Your task to perform on an android device: I want to view property details that I want to buy tomorrow, and it may be next Friday.
Image 0: 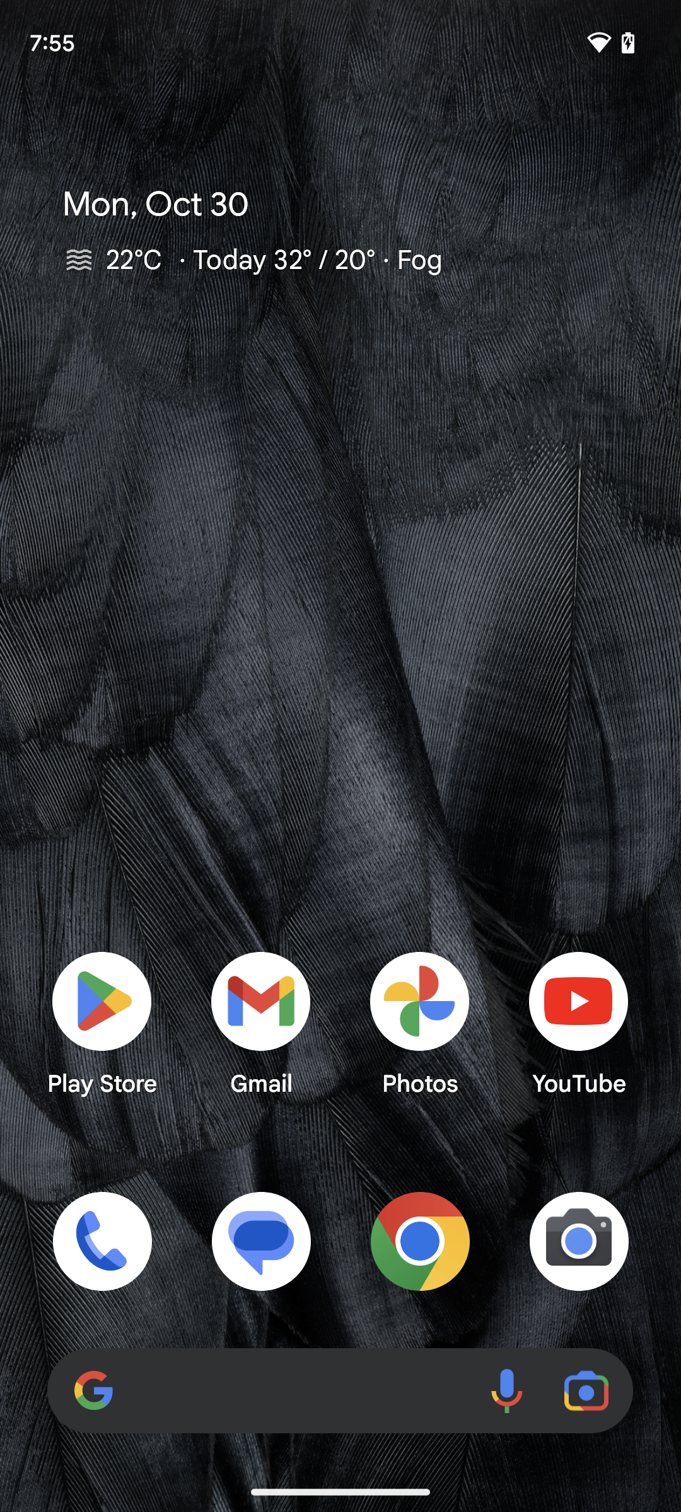
Open the Redfin app.
Step 0: open app "Redfin"
Image 1: 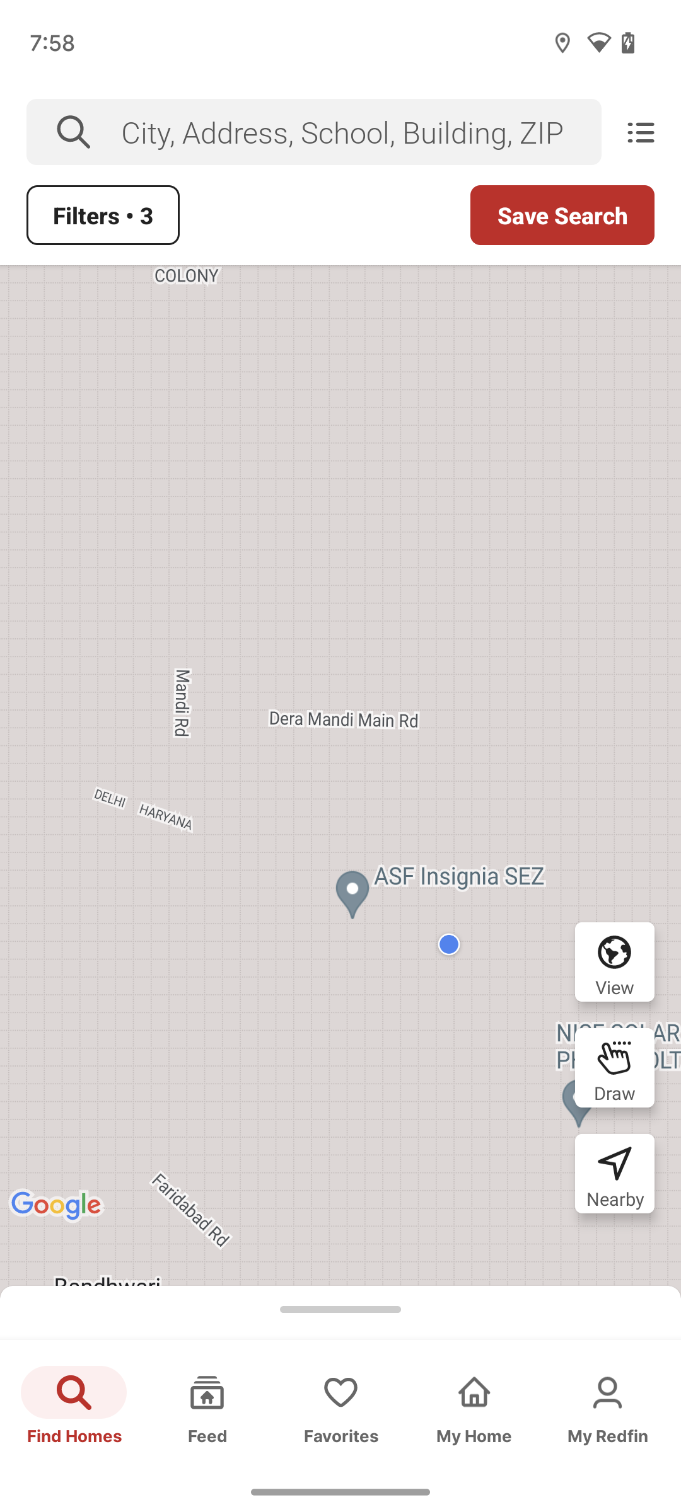
Tap on the nearby icon present at the bottom right corner of the screen.
Step 1: click (615, 1172)
Image 2: 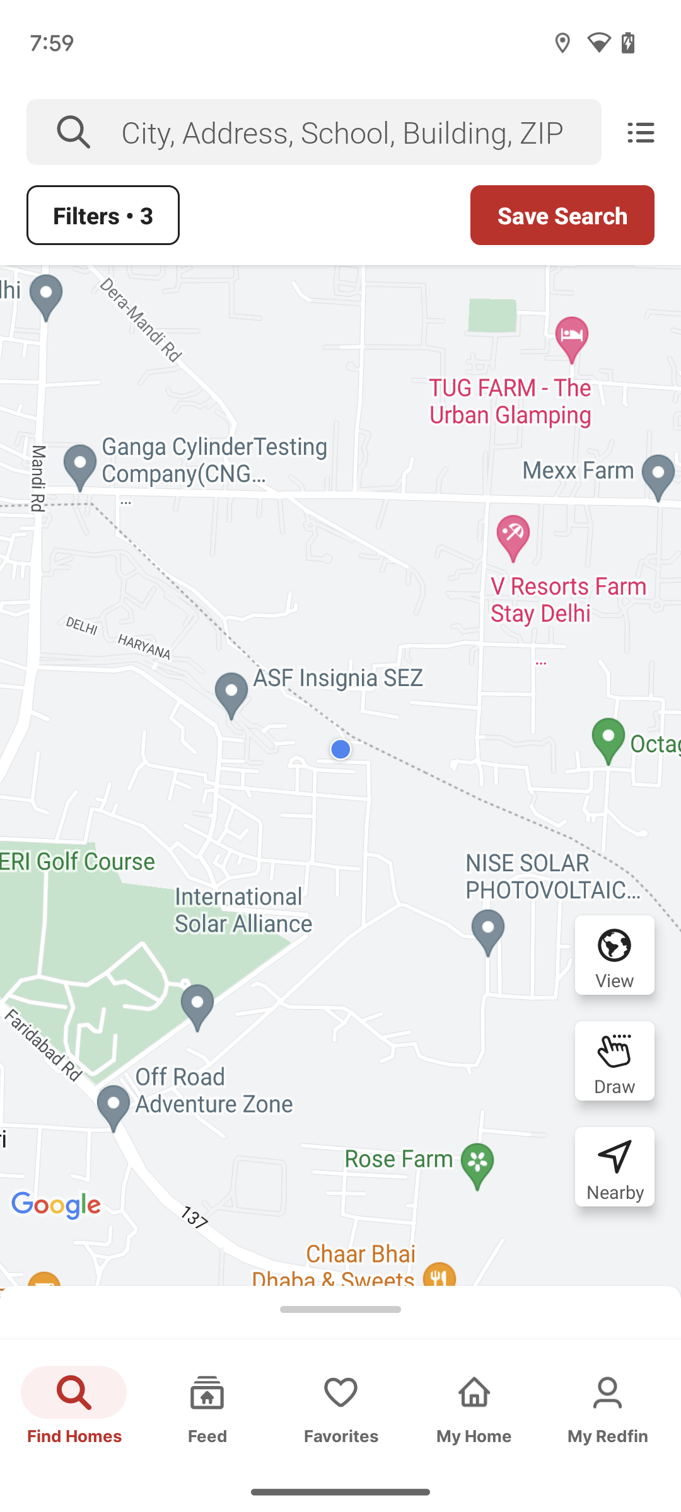
Tap on the find home icon present at the bottom left corner of the screen.
Step 2: click (91, 1398)
Image 3: 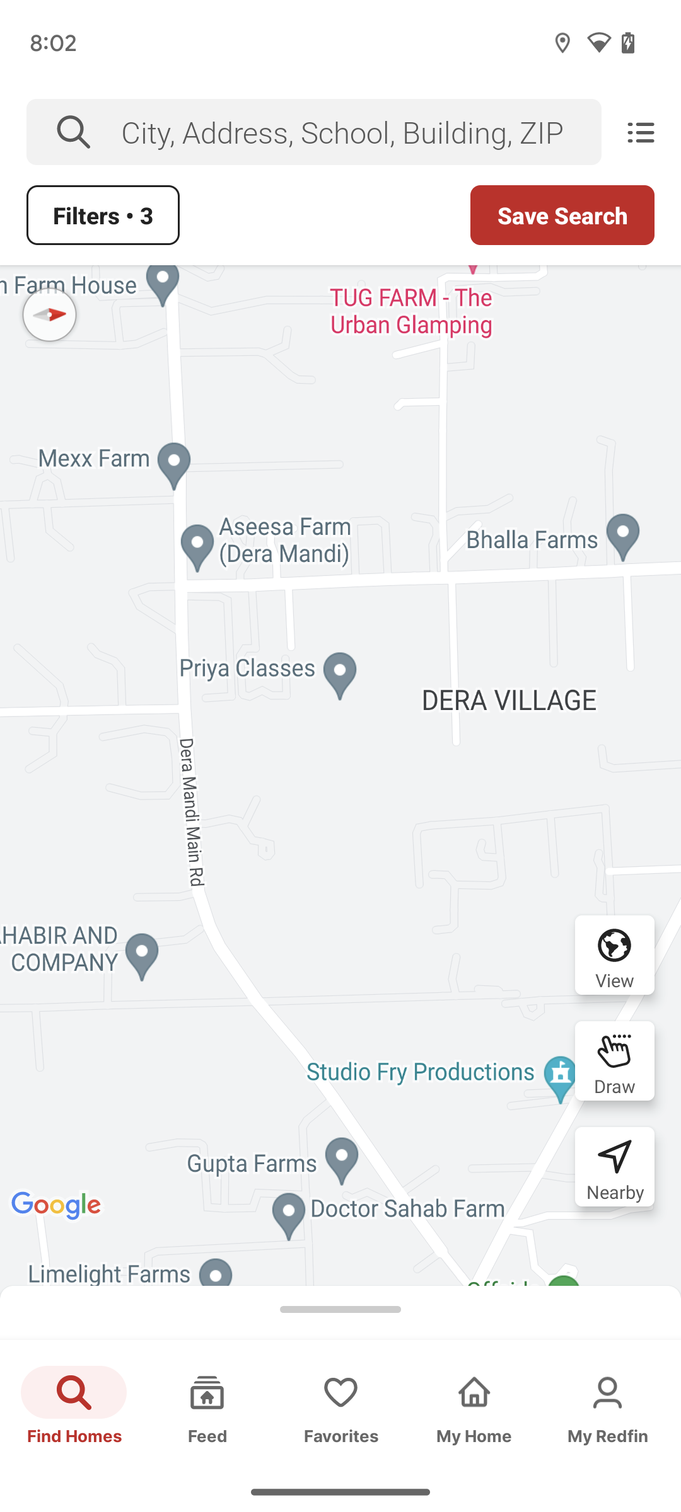
Tap on the find home icon present at the bottom left corner of the screen.
Step 3: click (91, 1398)
Image 4: 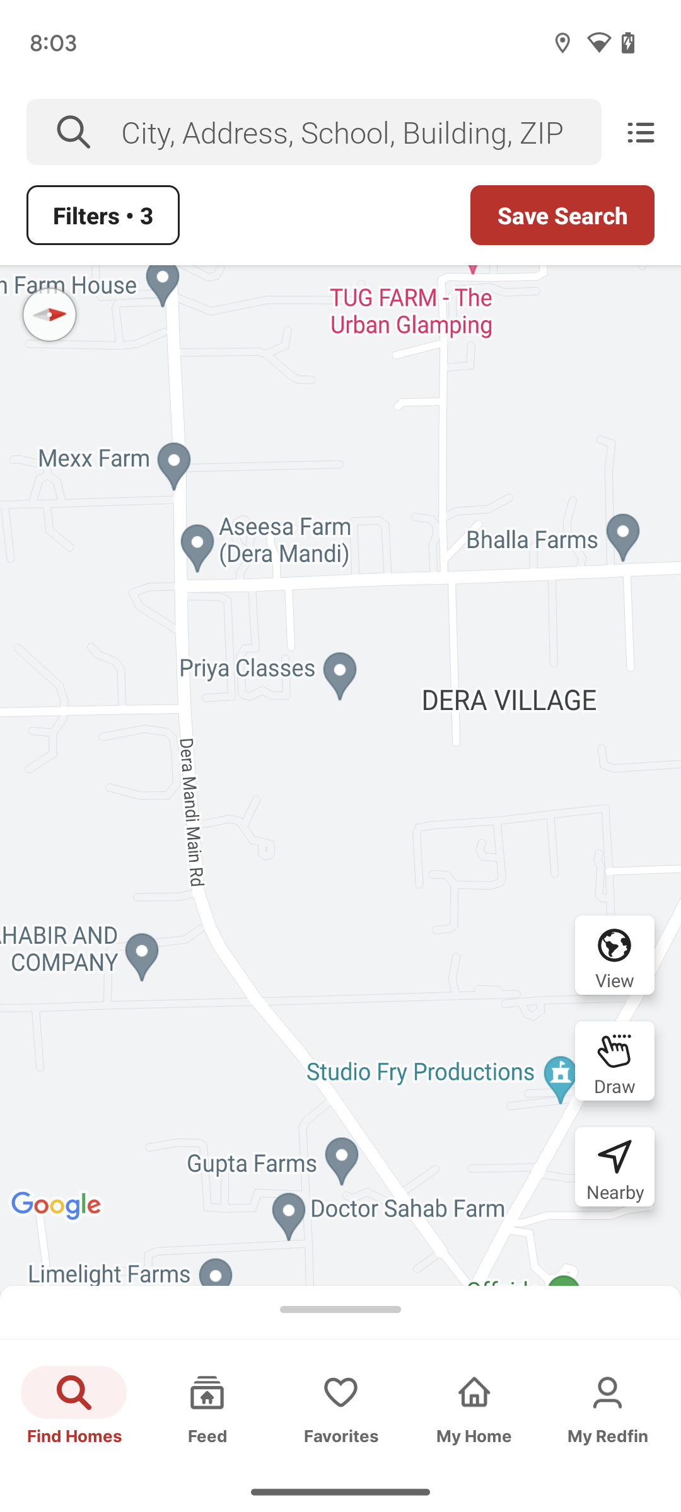
View properties in Delhi.
Step 4: click (361, 132)
Image 6: 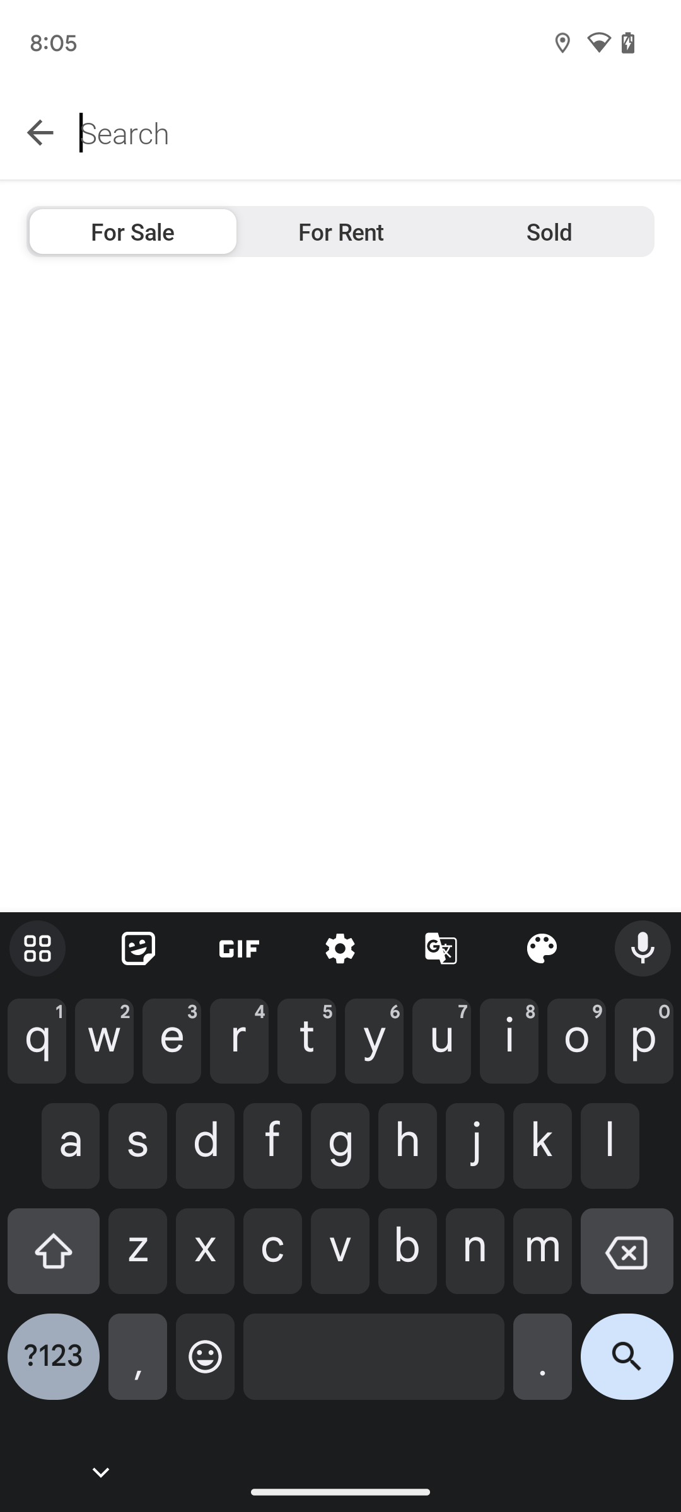
Tap on for sale.
Step 6: wait
Image 7: 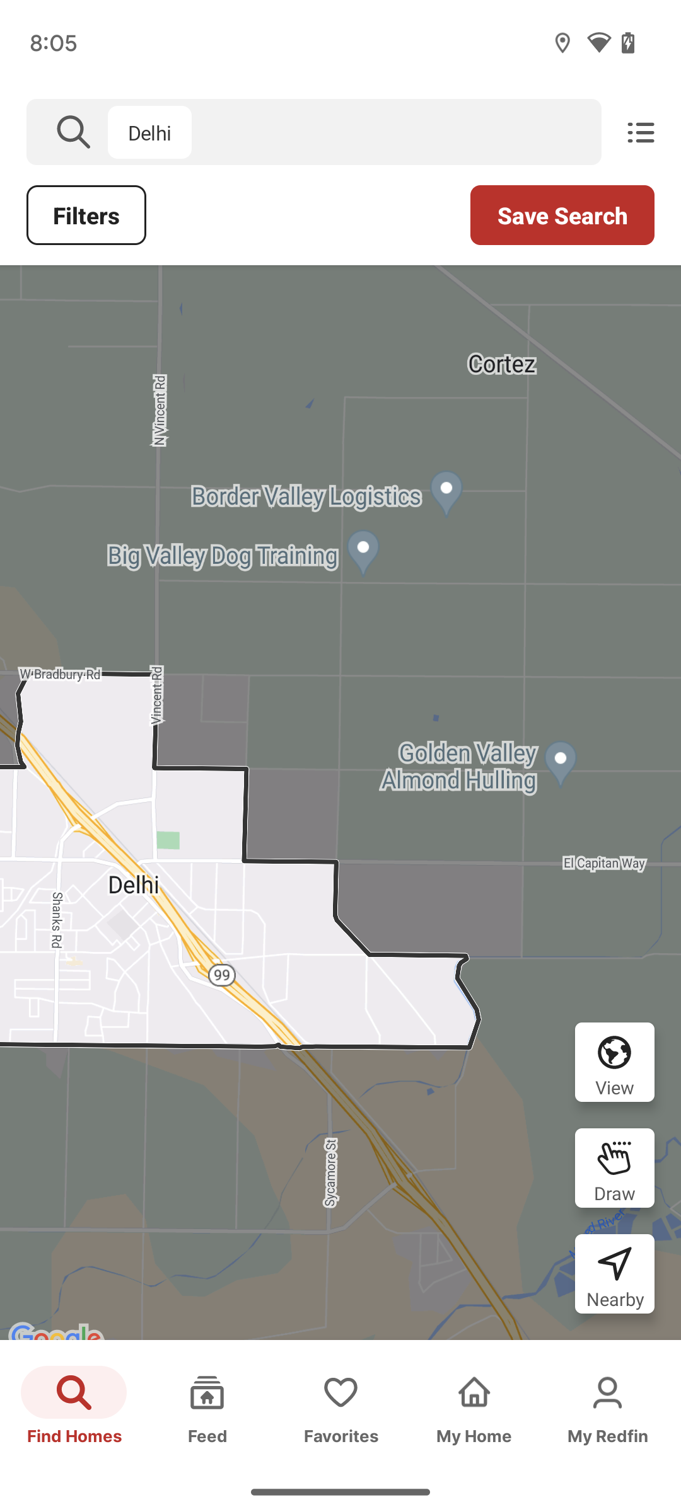
Tap on border valley logistics.
Step 7: click (340, 868)
Image 8: 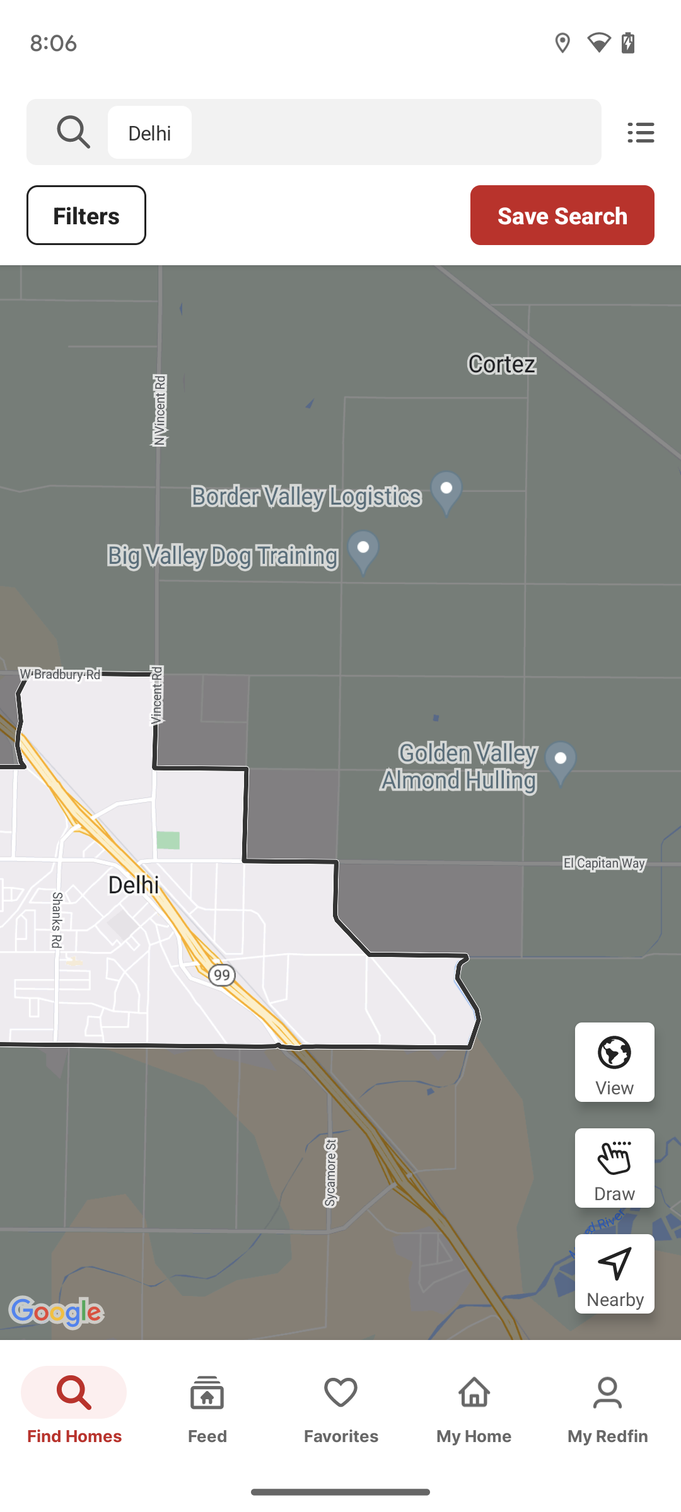
Tap on border valley logistics.
Step 8: wait
Image 9: 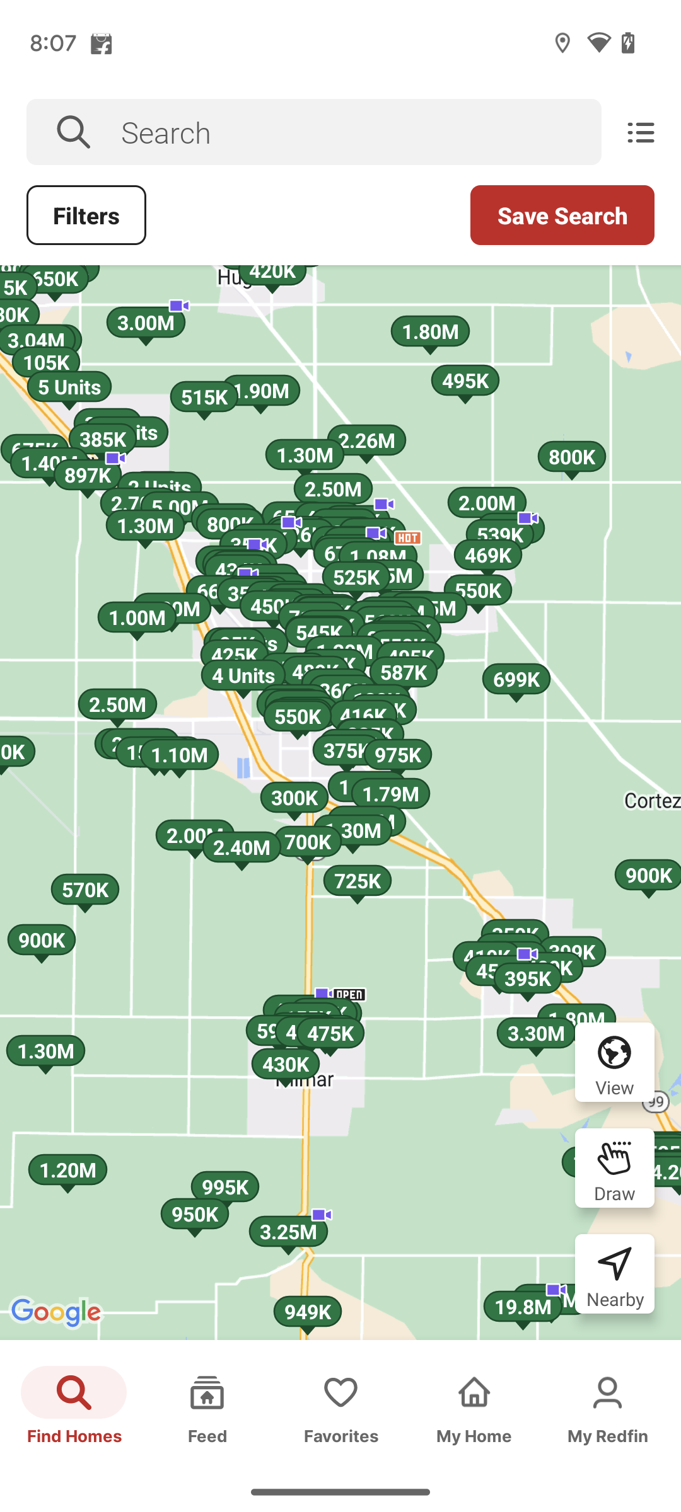
Tap on border valley logistics.
Step 9: wait
Image 10: 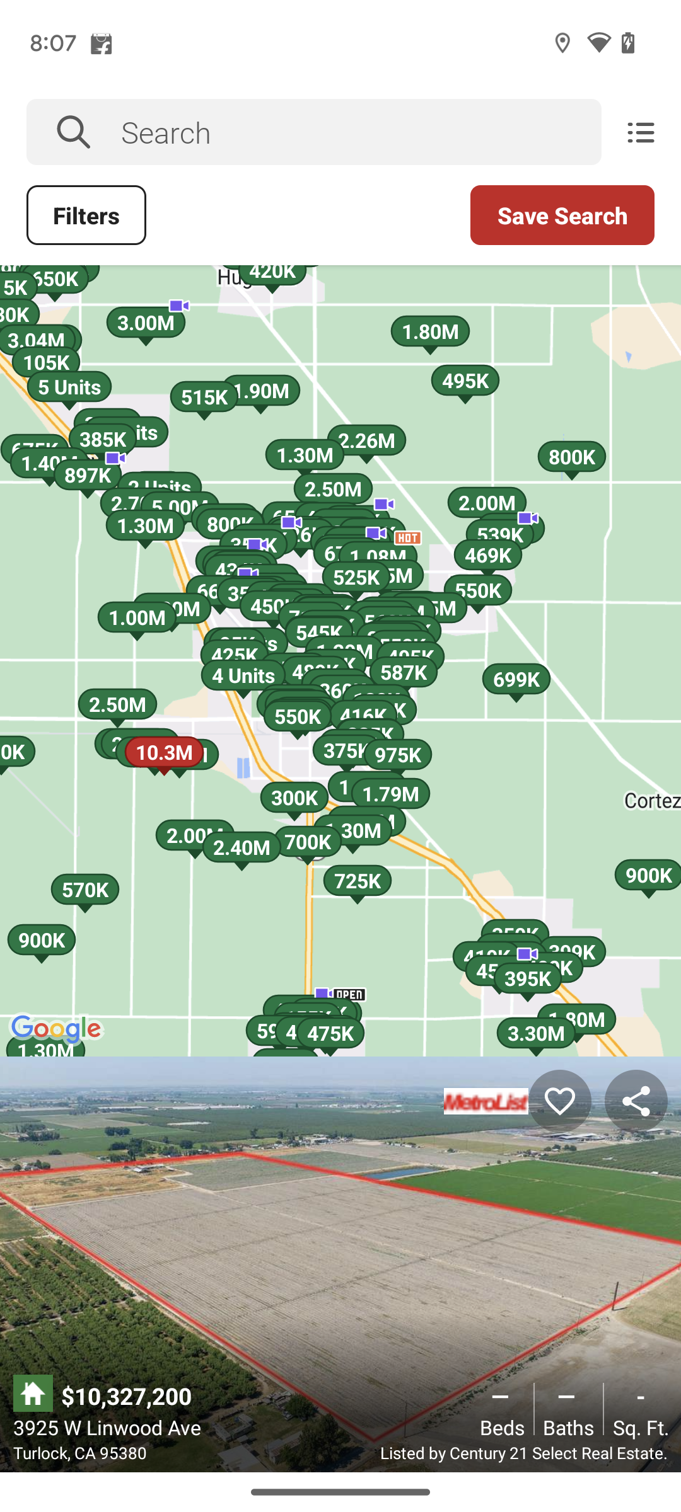
Tap on border valley logistics.
Step 10: wait
Image 11: 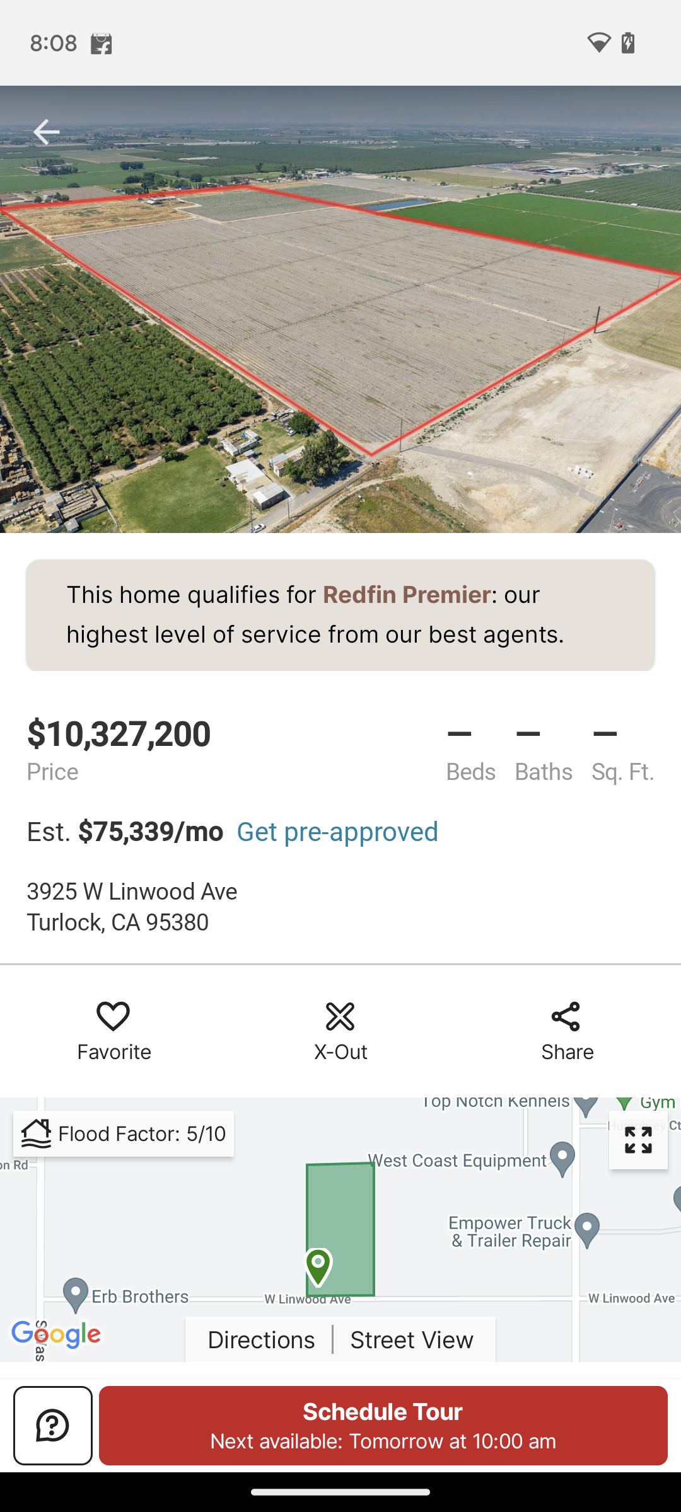
Scroll up to view details.
Step 11: scroll down